Your task to perform on an android device: Because it was finished yesterday, mark the cook reminder as completed
Image 0: 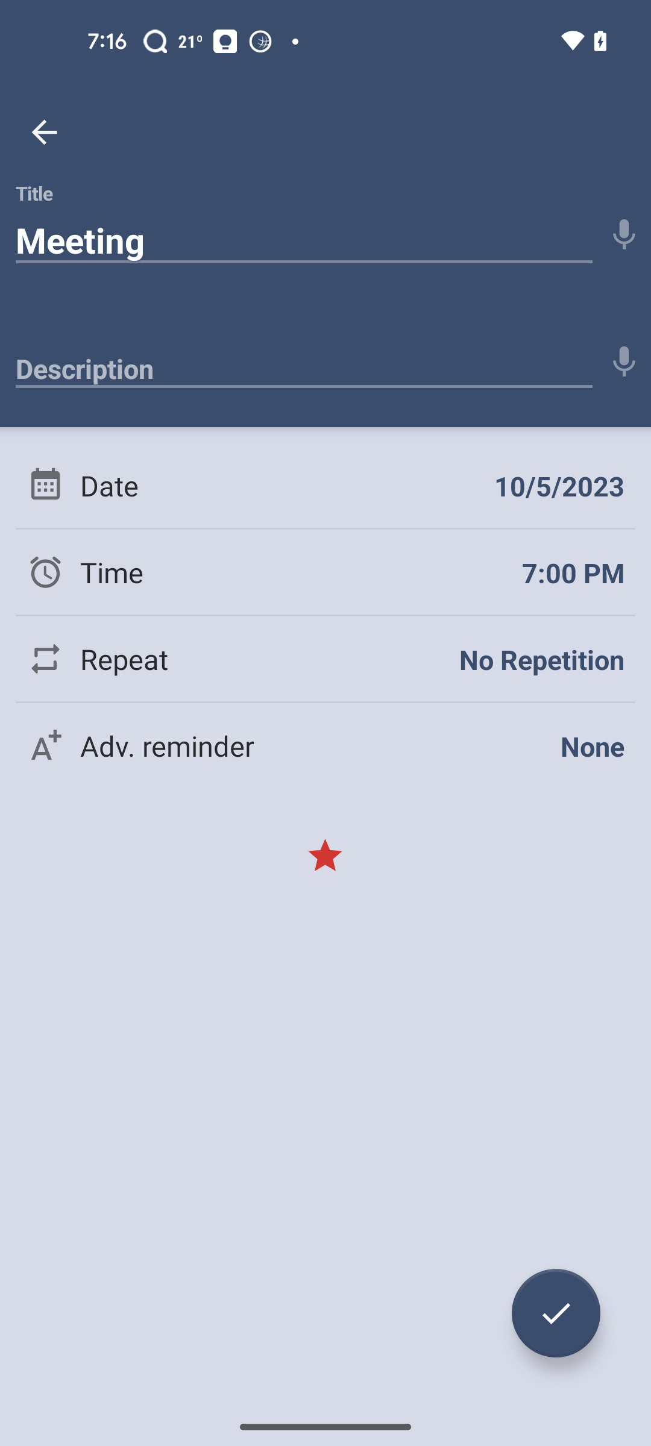
Go back to home page
Step 0: press back button
Image 1: 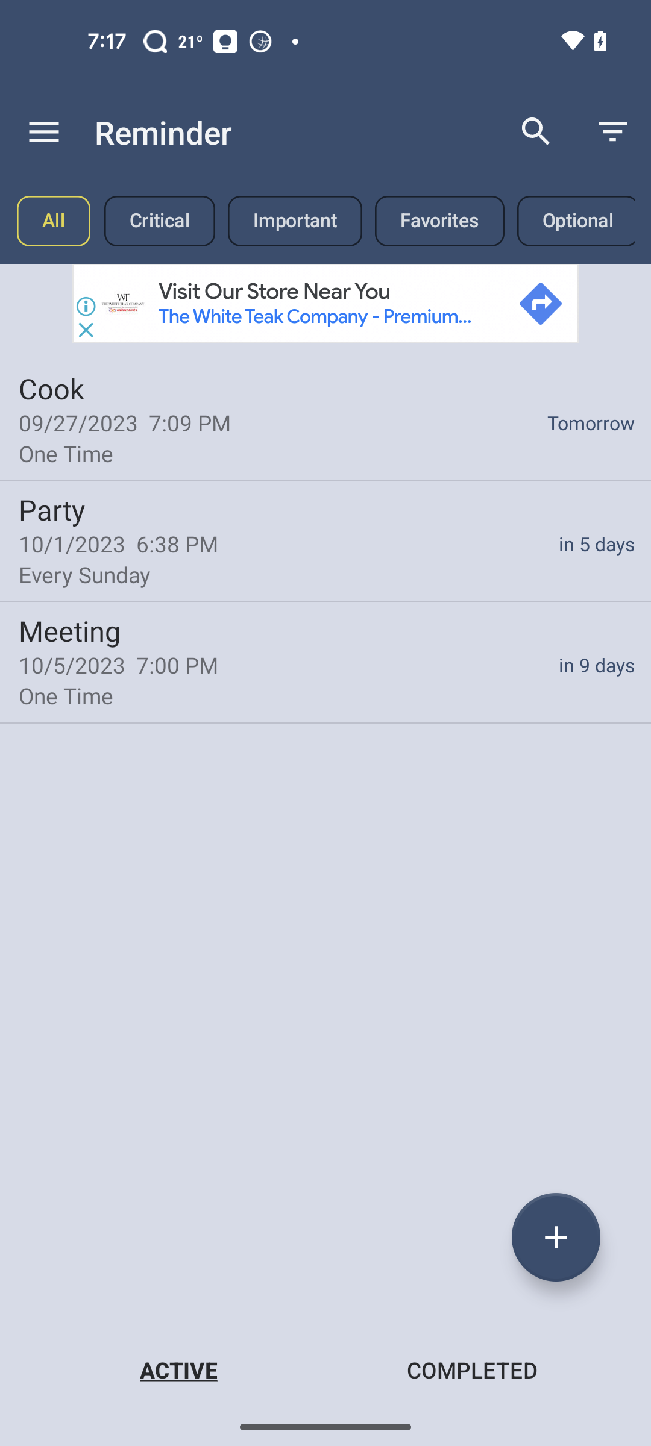
click on the cook reminder
Step 1: click (325, 418)
Image 2: 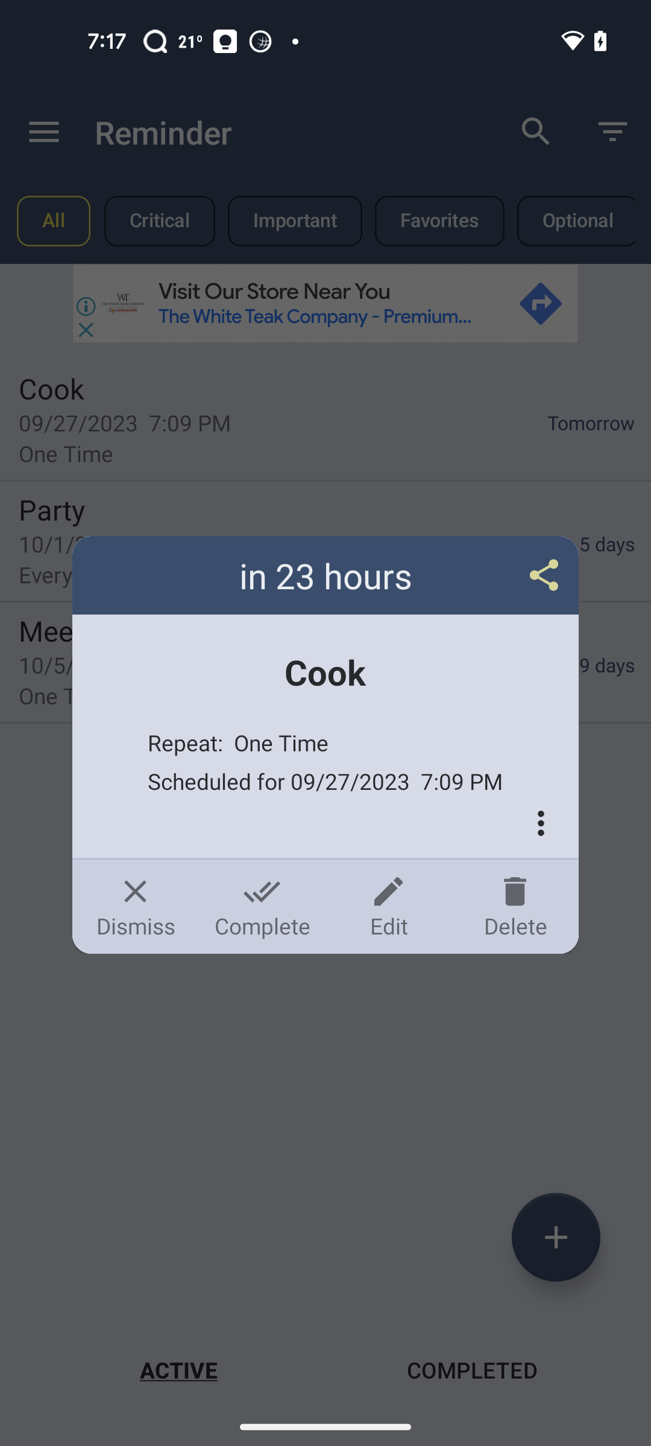
click on the complete button
Step 2: click (262, 906)